Your task to perform on an android device: Look for the Drill machines in the power drills category in the Ubuy app.
Image 0: 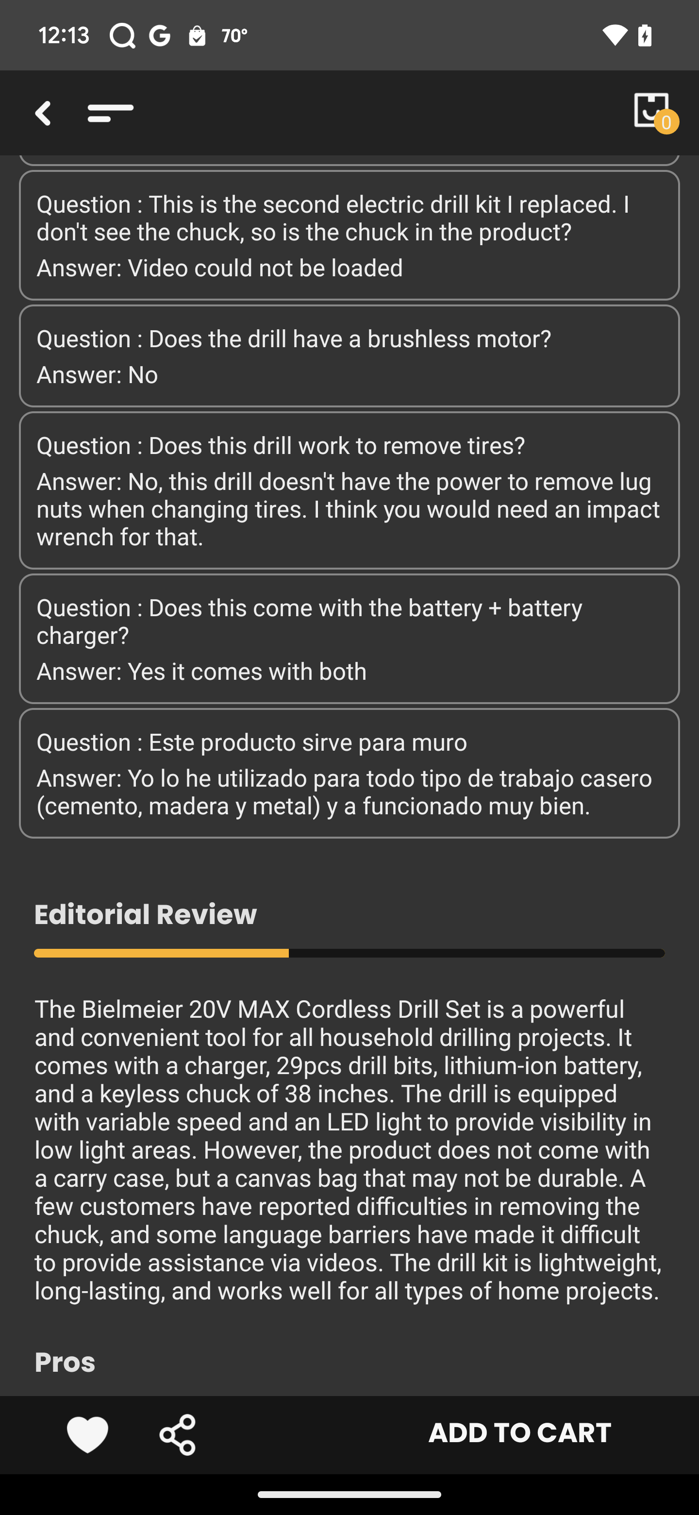
Go back to the previous  page
Step 0: press back button
Image 1: 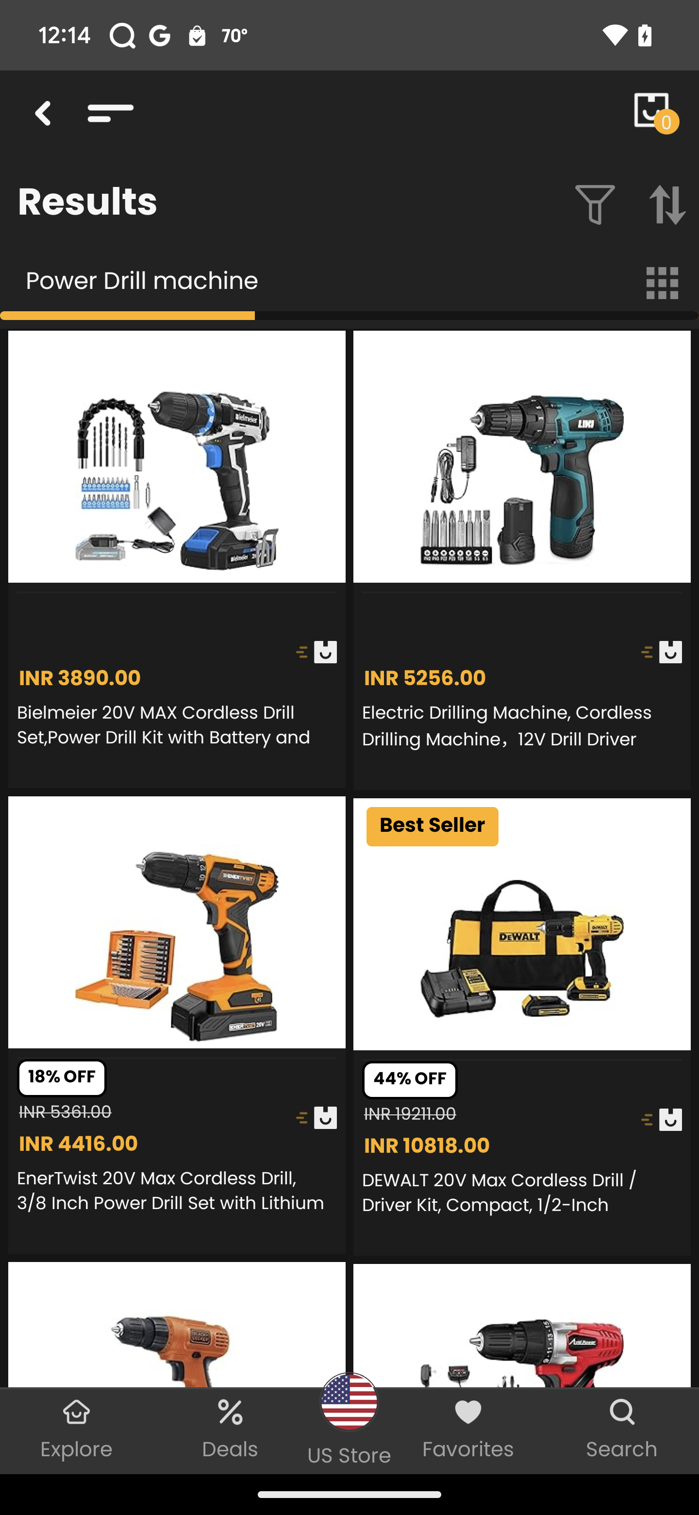
Click on the filter icon
Step 1: click (600, 214)
Image 2: 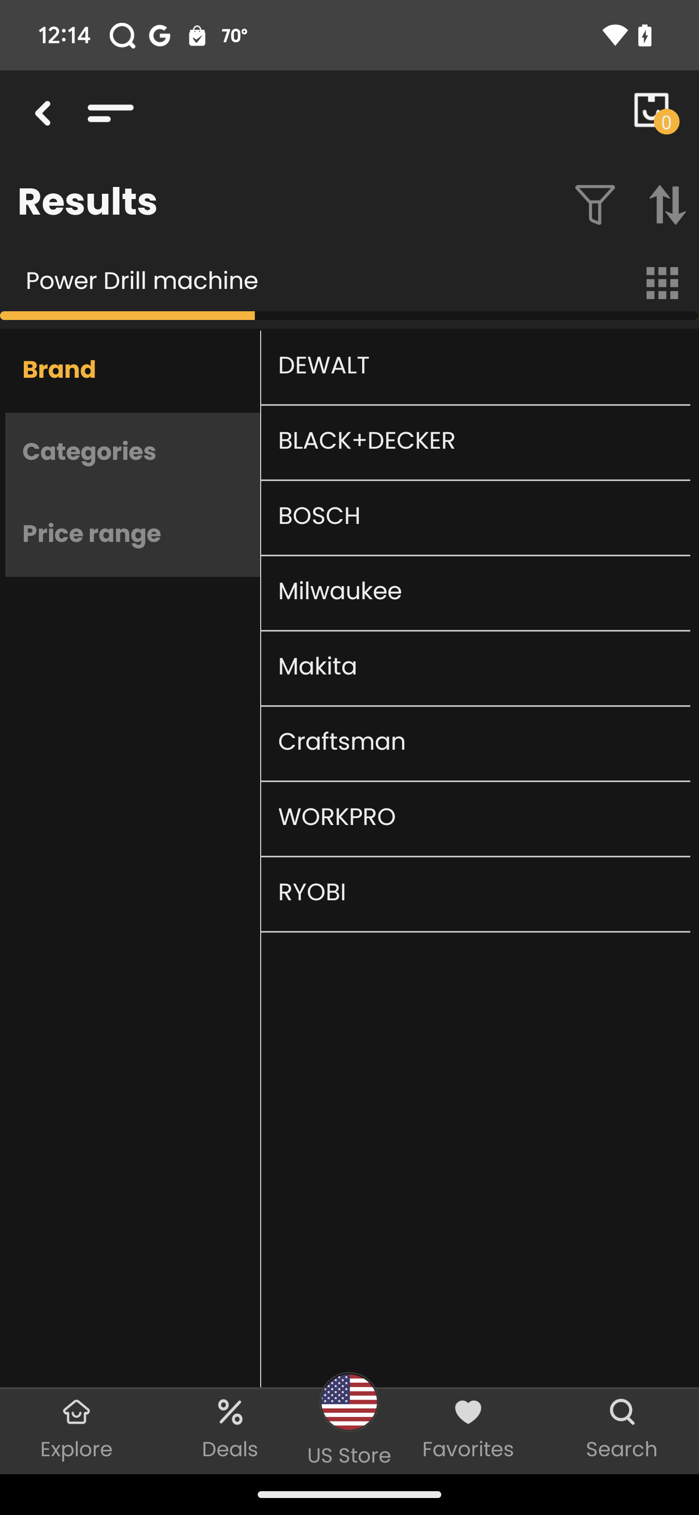
Click on the Categories
Step 2: click (133, 454)
Image 3: 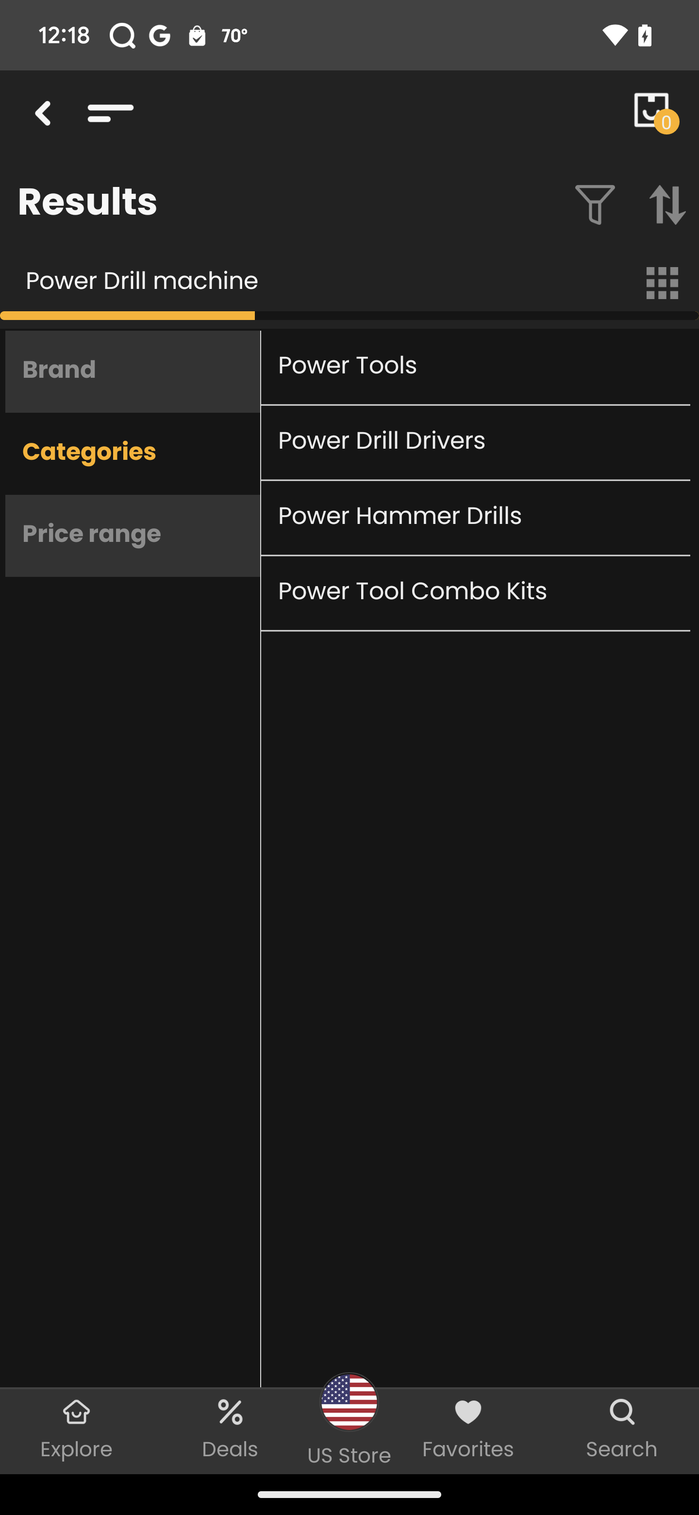
Click on the power drills drivers
Step 3: click (450, 442)
Image 4: 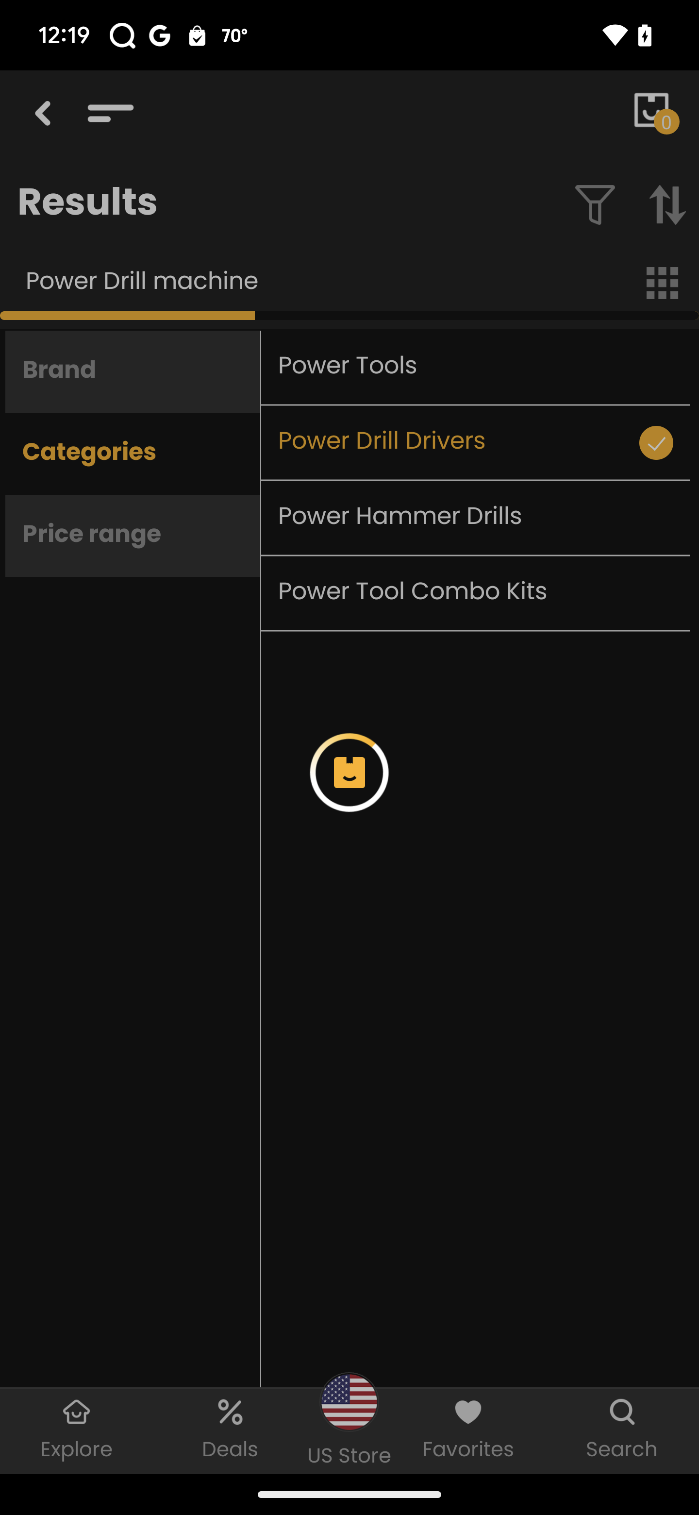
Click on the power drills drivers
Step 4: wait